Your task to perform on an android device: Open the Baby tracker app & setup the baby profile then track the growth of the baby
Image 0: 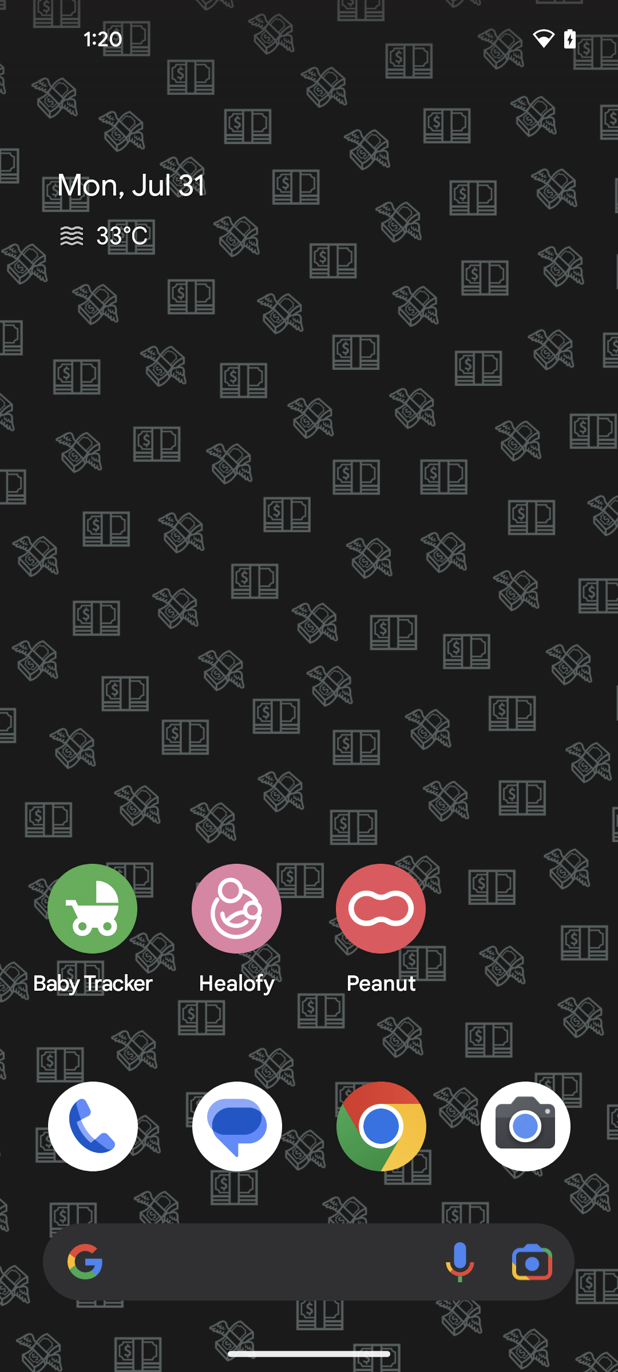
open the Baby Tracker app
Step 0: open app "Baby Tracker"
Image 1: 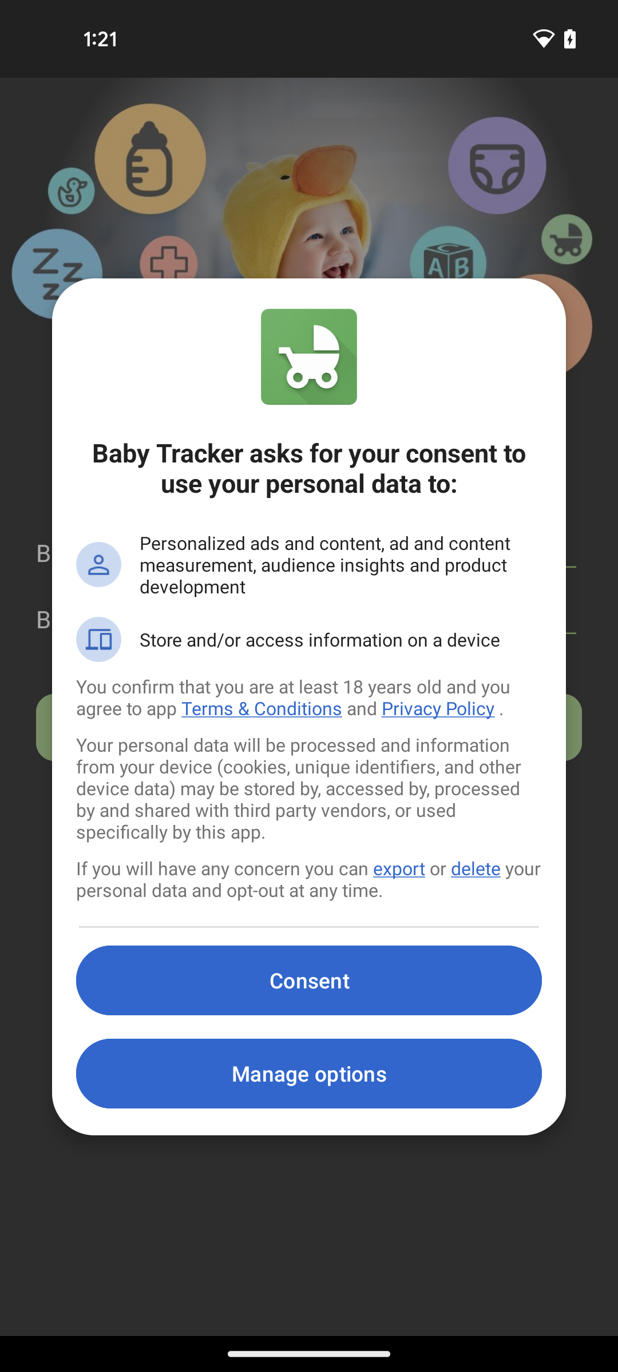
click on the Consent option
Step 1: click (309, 980)
Image 2: 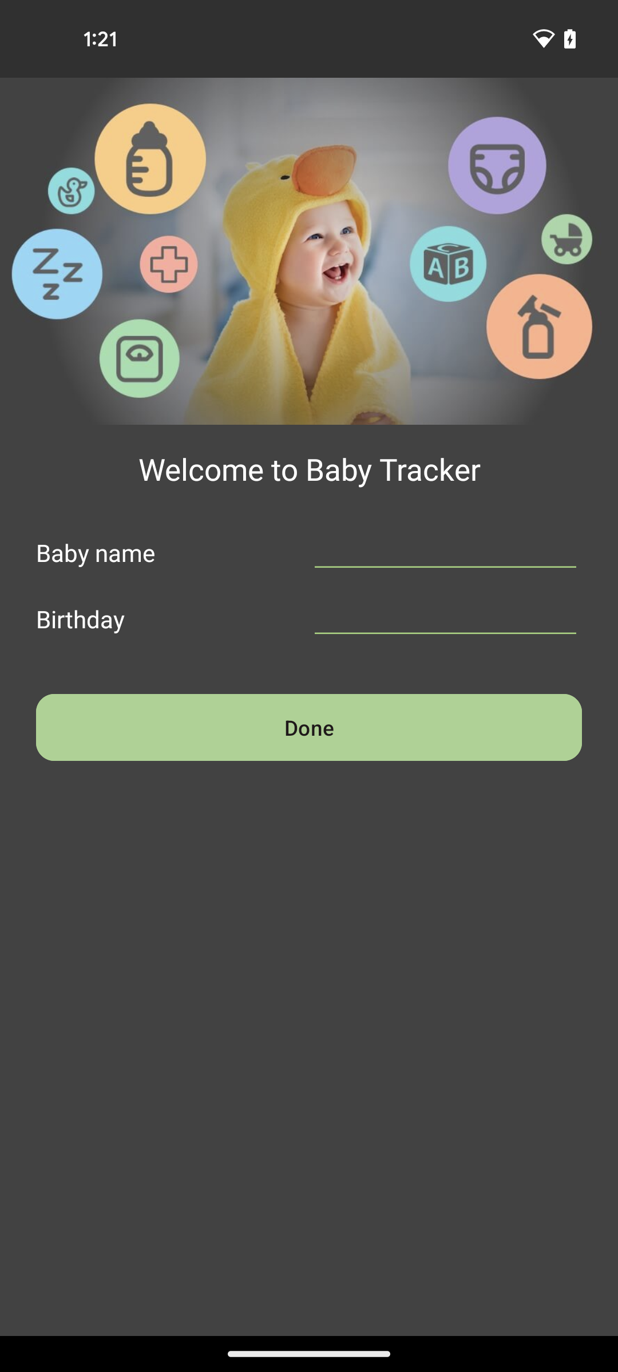
click on the Baby name typing section
Step 2: click (445, 547)
Image 3: 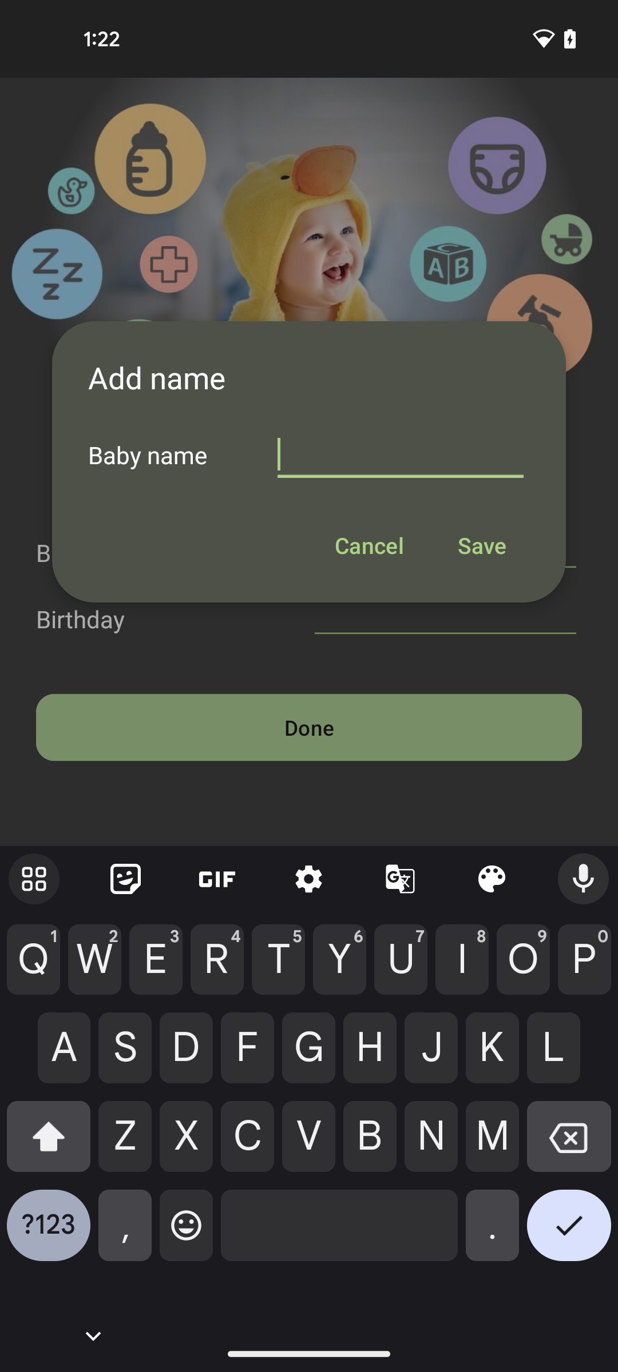
enter the baby name Shivam
Step 3: type "Shivam"
Image 4: 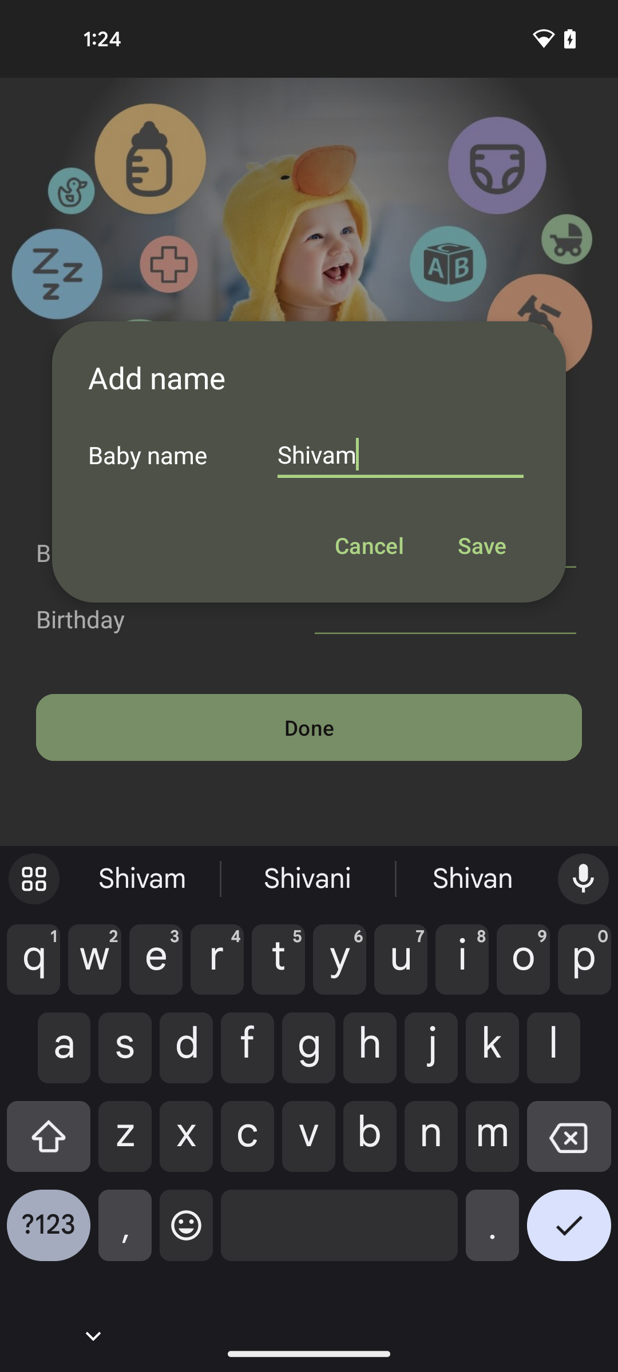
click on the Save option
Step 4: click (481, 545)
Image 5: 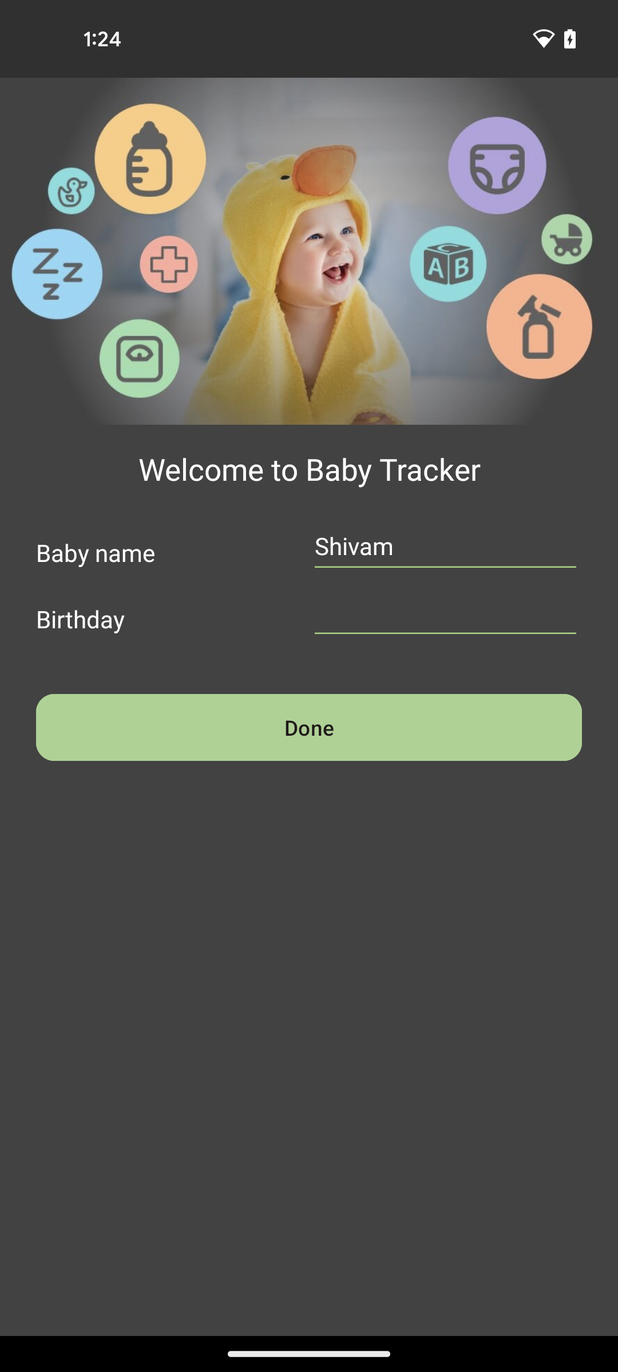
click on the Birthday typing section
Step 5: click (445, 613)
Image 6: 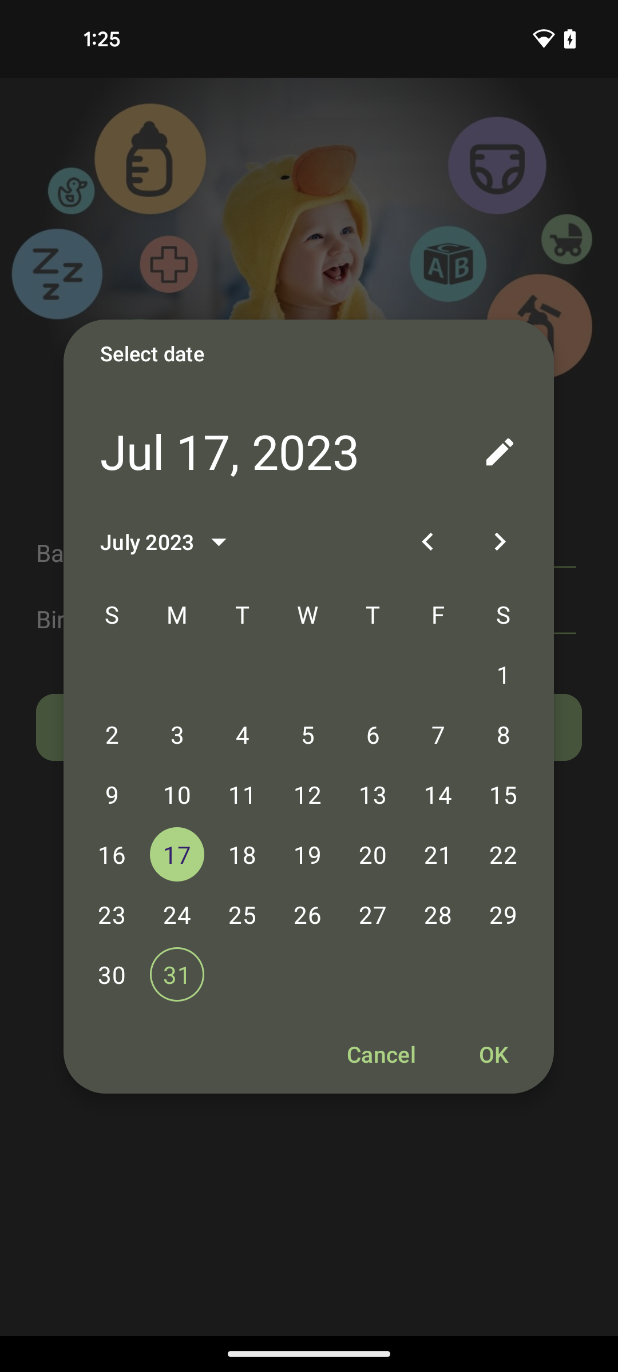
select the date 4 July
Step 6: click (242, 734)
Image 7: 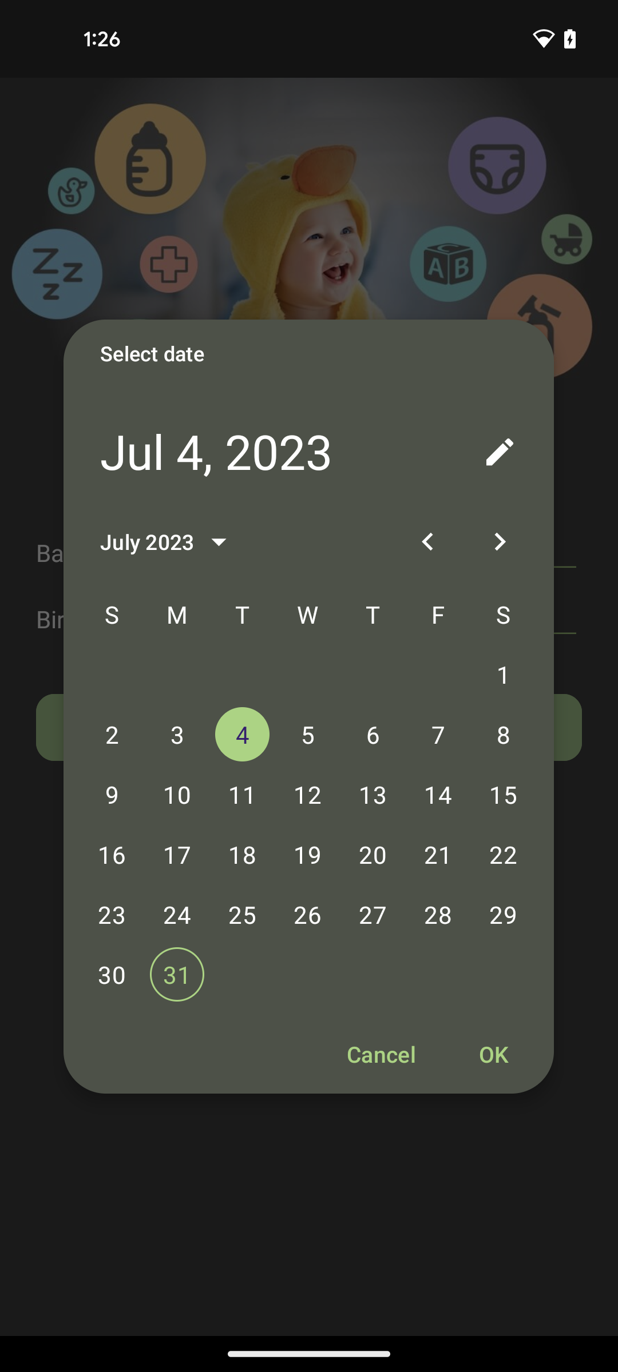
click on the OK option
Step 7: click (494, 1054)
Image 8: 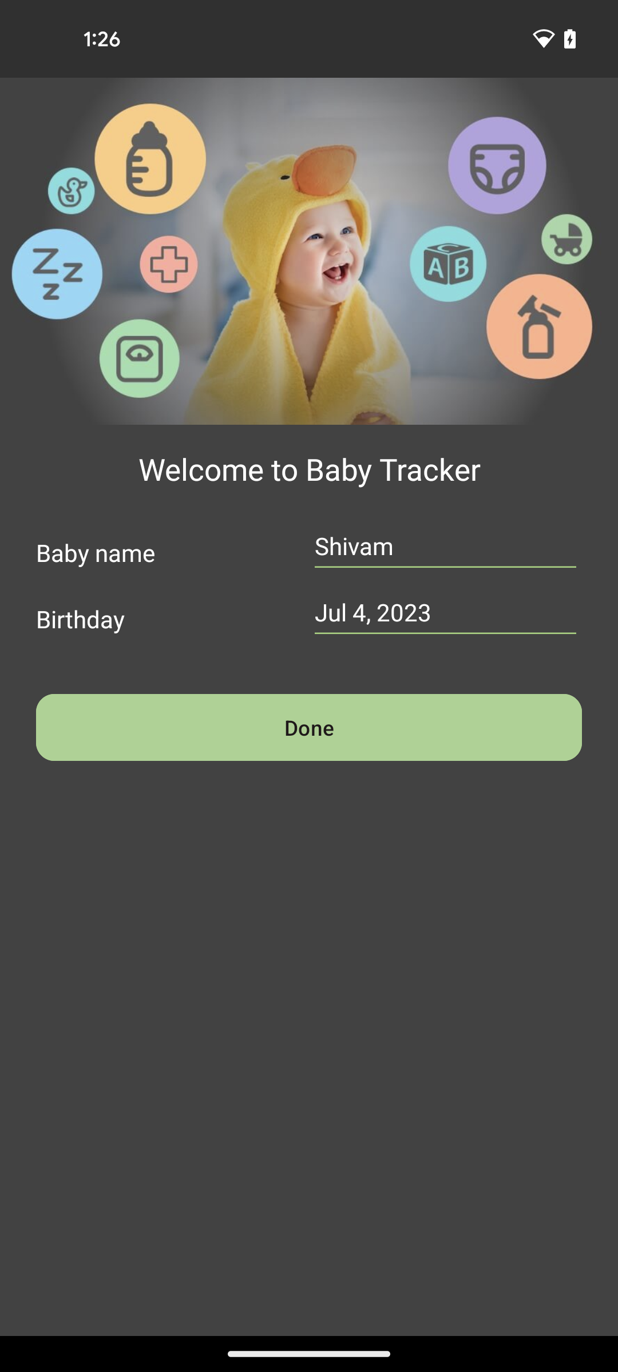
click on the Done button
Step 8: click (308, 727)
Image 9: 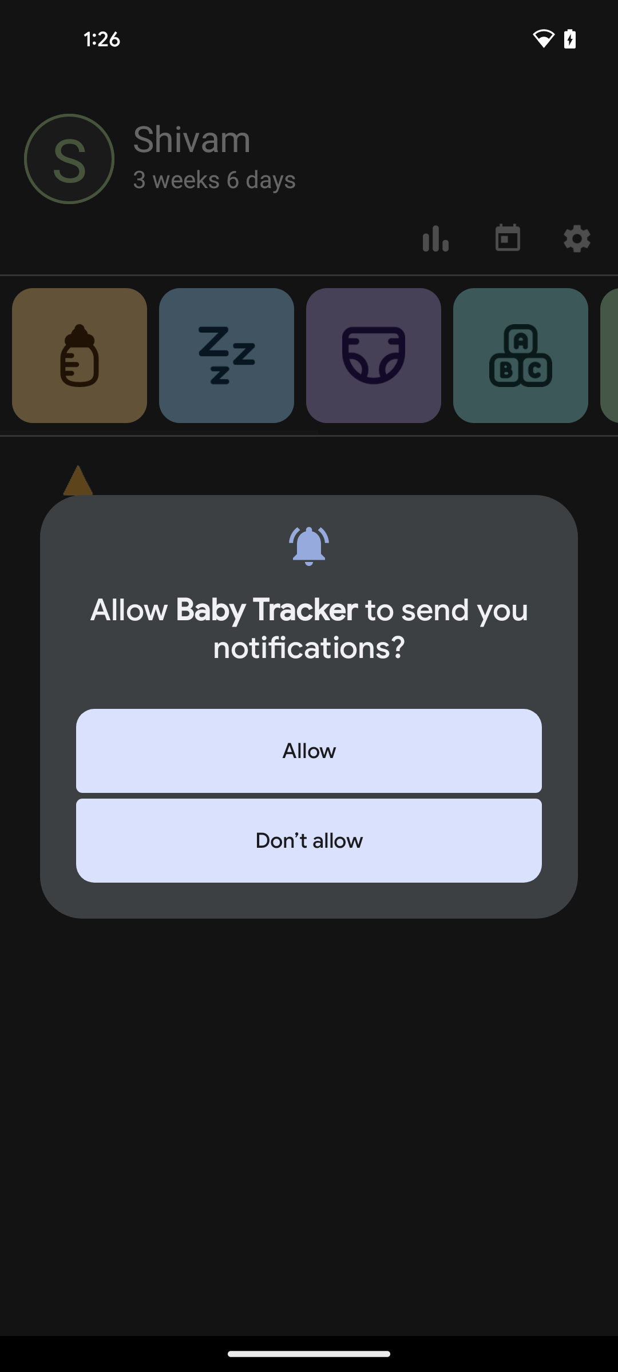
click on the Allow button
Step 9: click (309, 751)
Image 10: 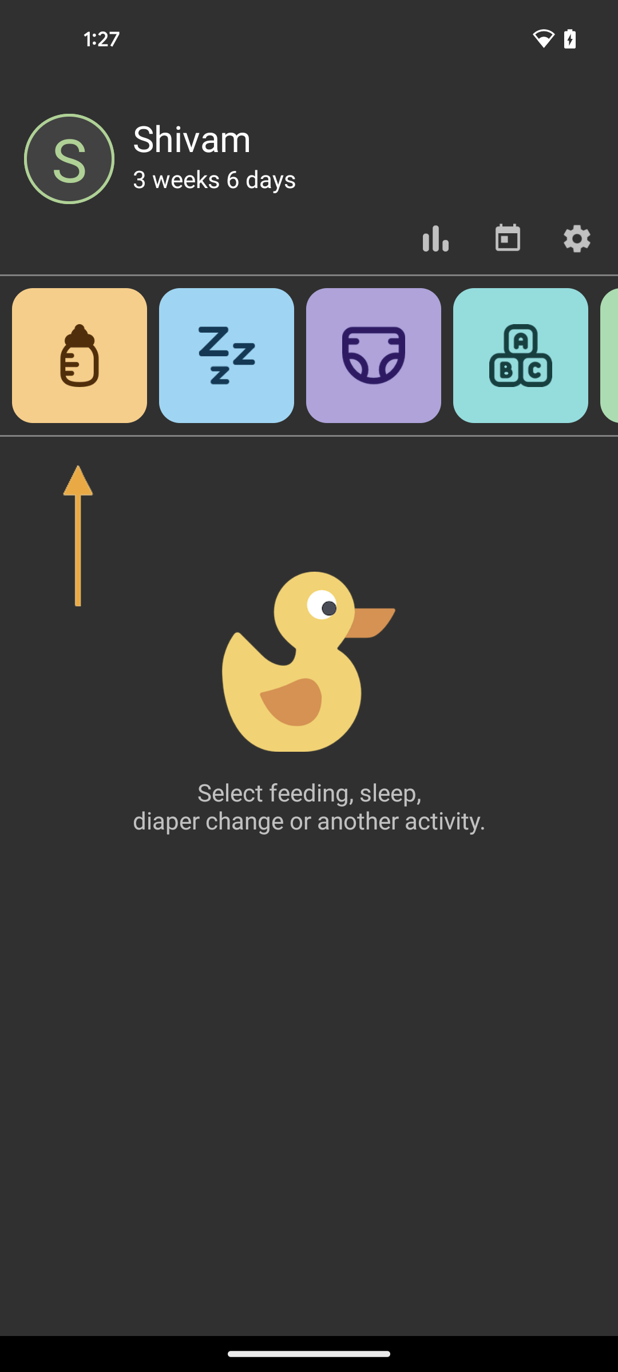
click on the tracking icon
Step 10: click (433, 248)
Image 11: 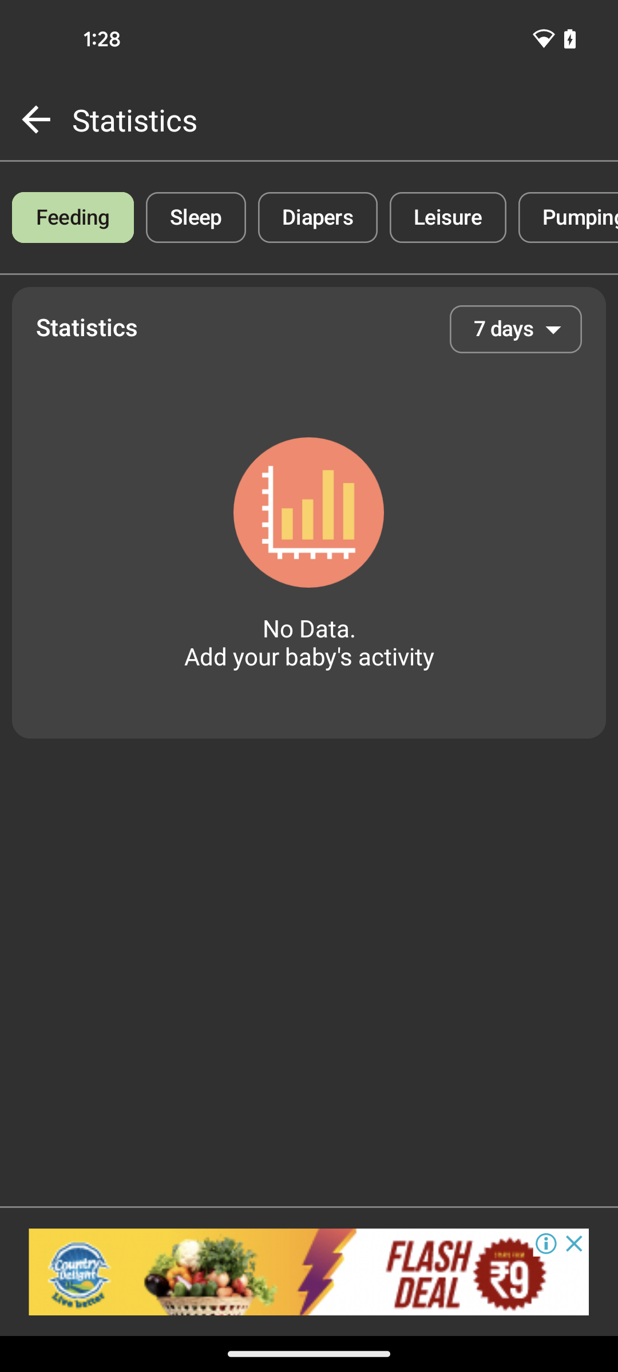
swipe left to view growth option
Step 11: scroll right
Image 12: 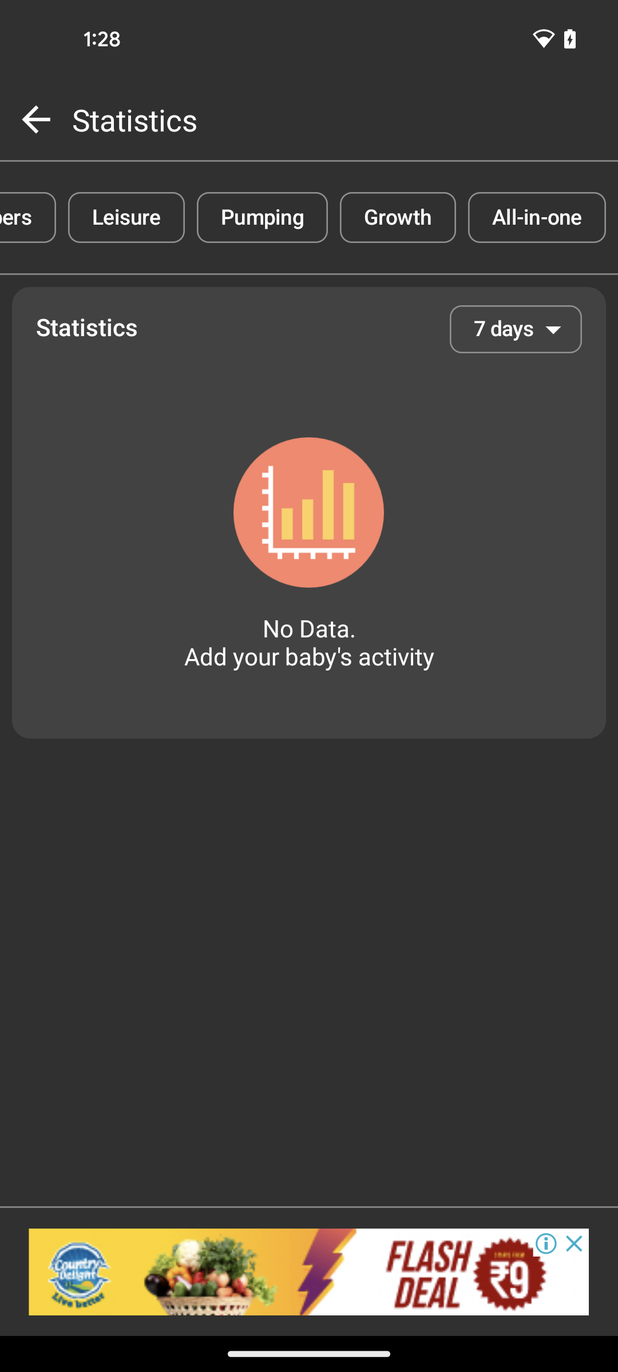
select the Growth option
Step 12: click (398, 217)